Your task to perform on an android device: I am satisfied with the product. Add OneXsale CCTV to my cart in the JioMart app.
Image 0: 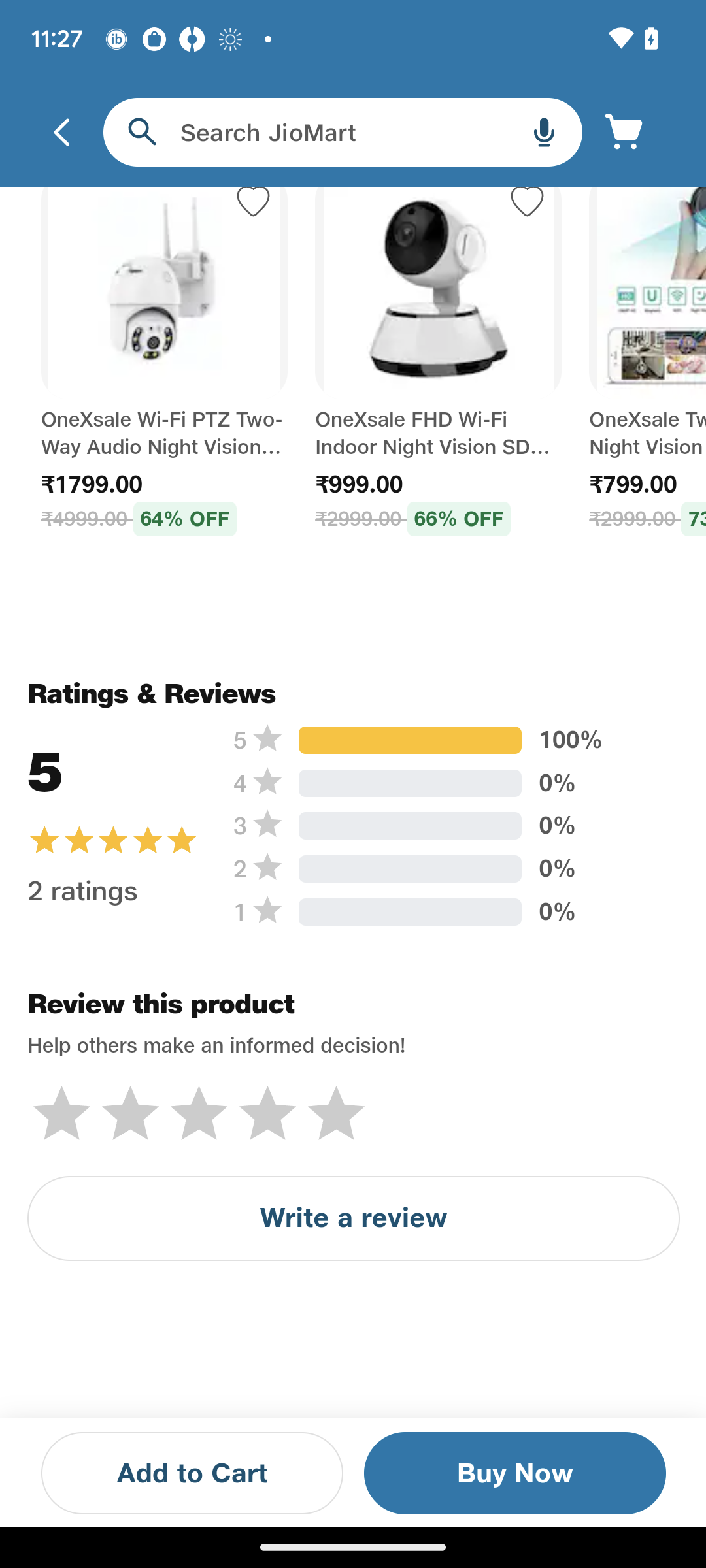
Click on the Add to Cart button.
Step 0: click (446, 826)